Your task to perform on an android device: I want to use the show app to share a madison presentation file with my mother Bianca.Rossi1967@gmail.com
Image 0: 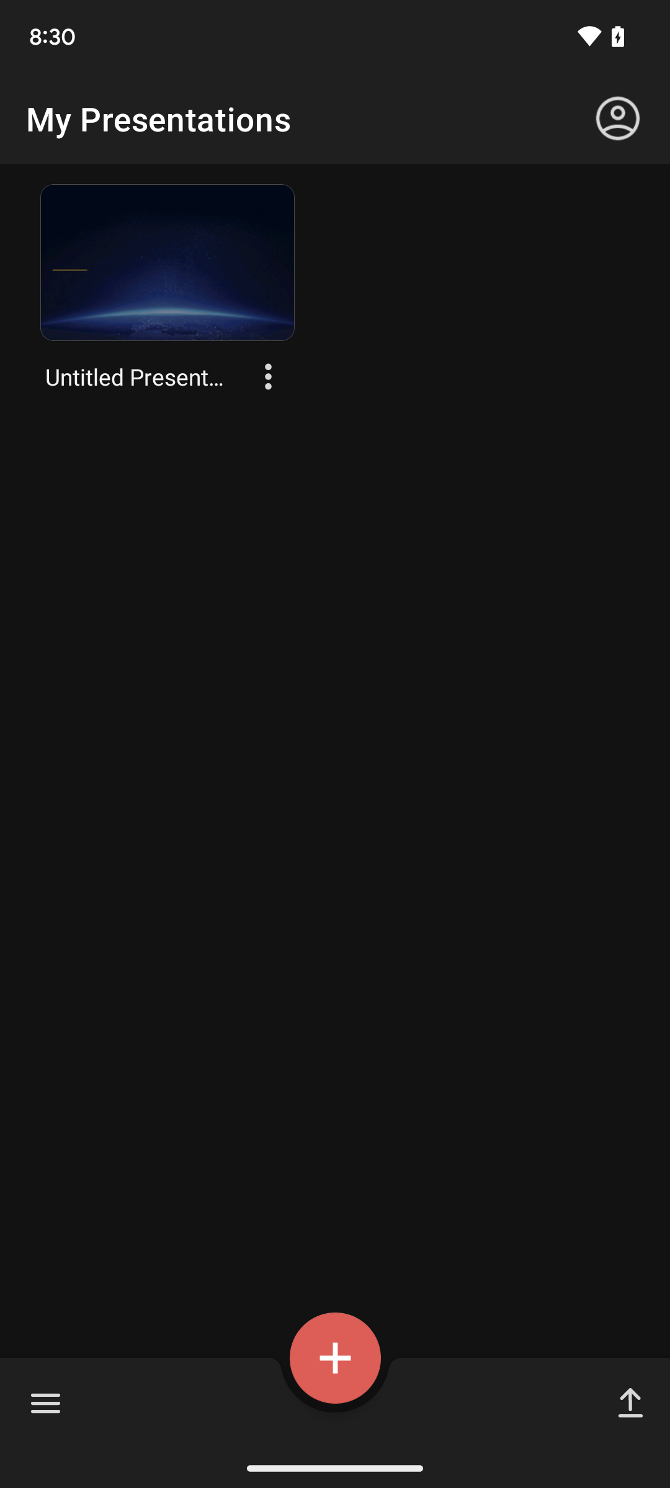
click on the untitled presentation at the upper left side of the screen to share a file
Step 0: click (88, 278)
Image 1: 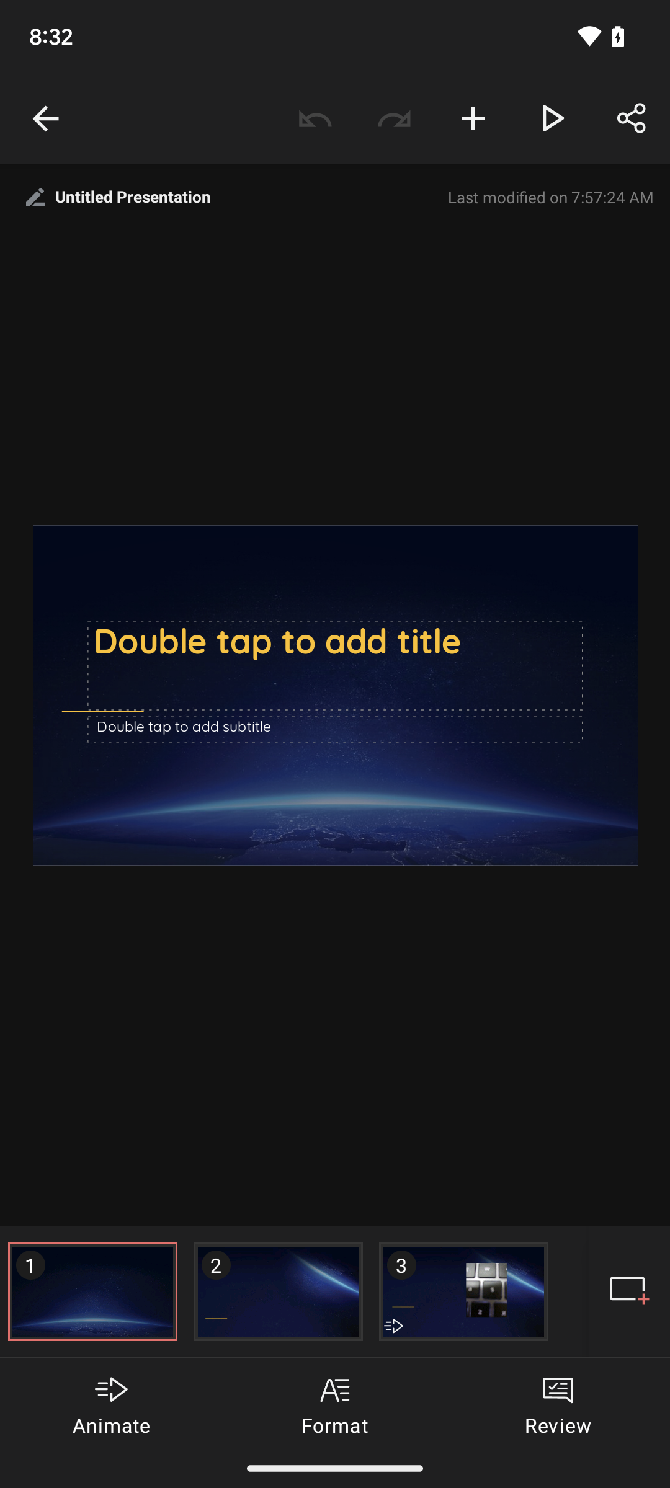
click on share icon at the upper right corner of the screen to send presentation file
Step 1: click (630, 118)
Image 2: 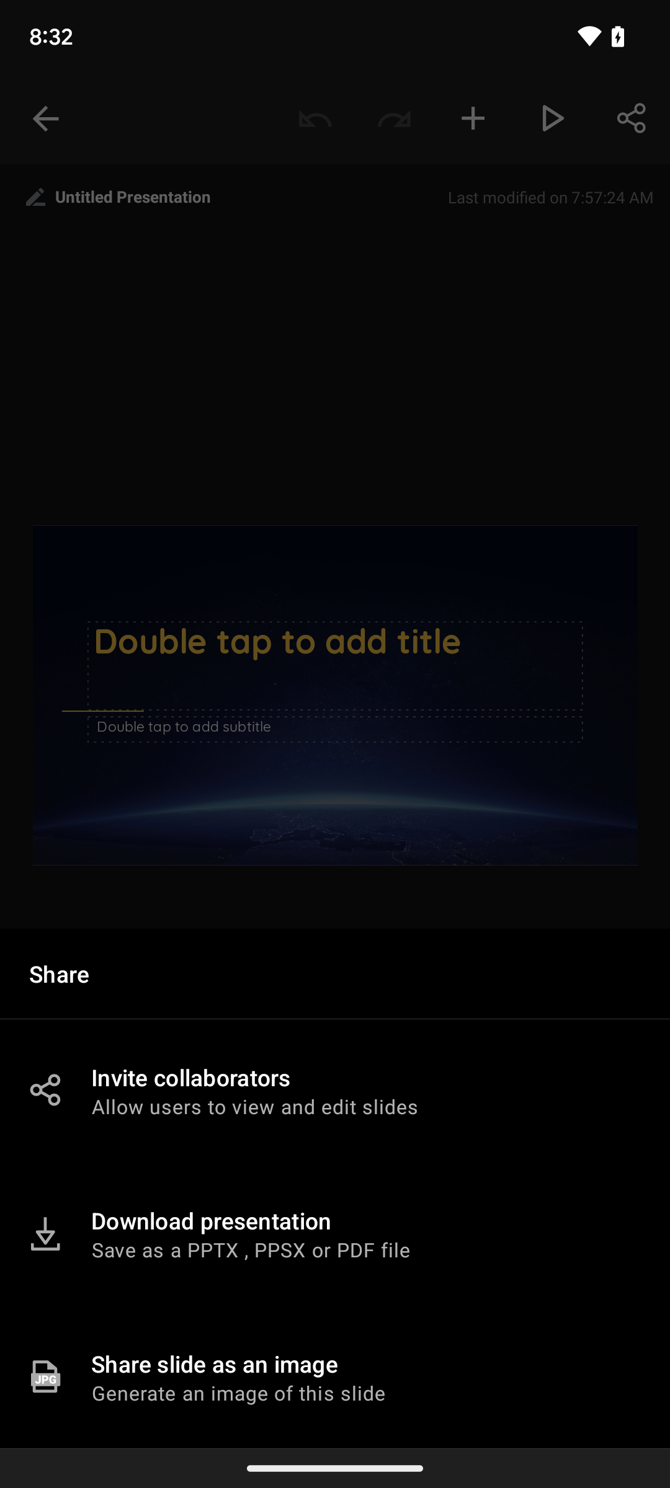
choose download presentation option from pop up window at the bottom of the screen
Step 2: click (251, 1249)
Image 3: 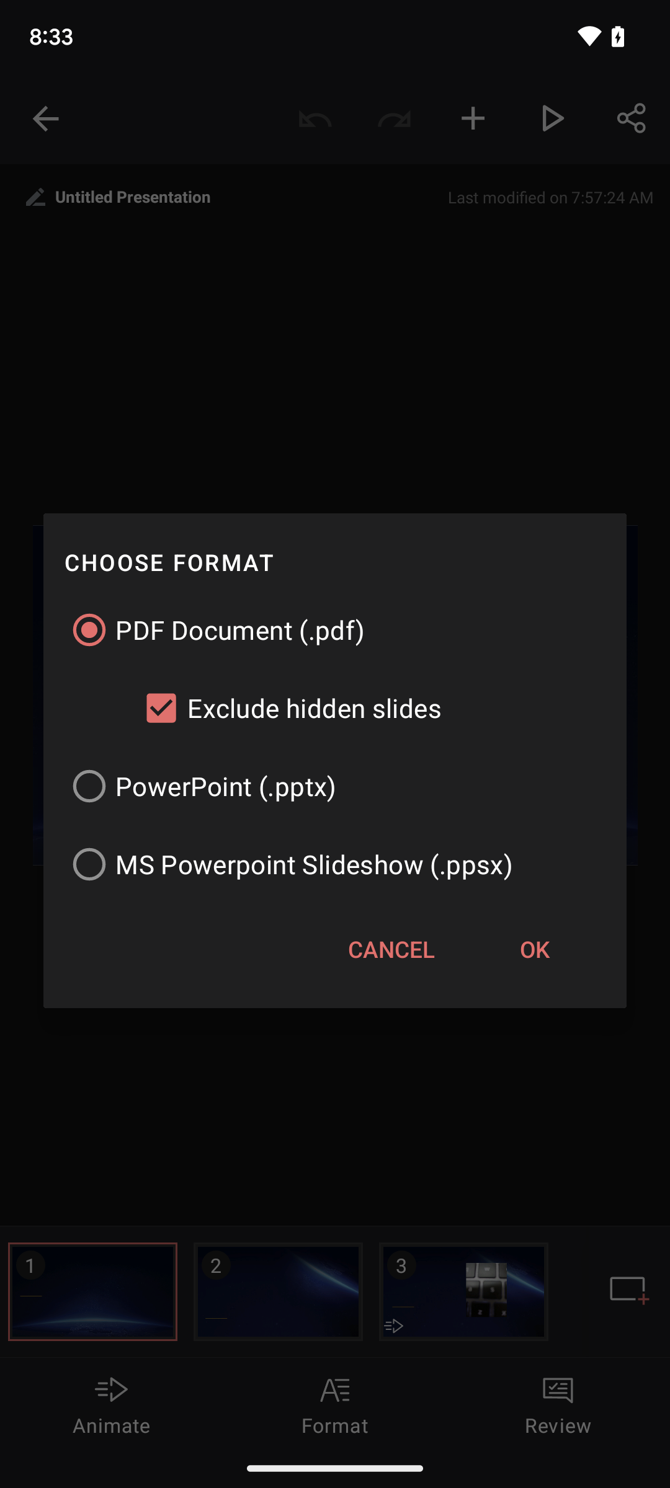
click ok button on the pop up window at the center of the screen 
Step 3: click (535, 949)
Image 4: 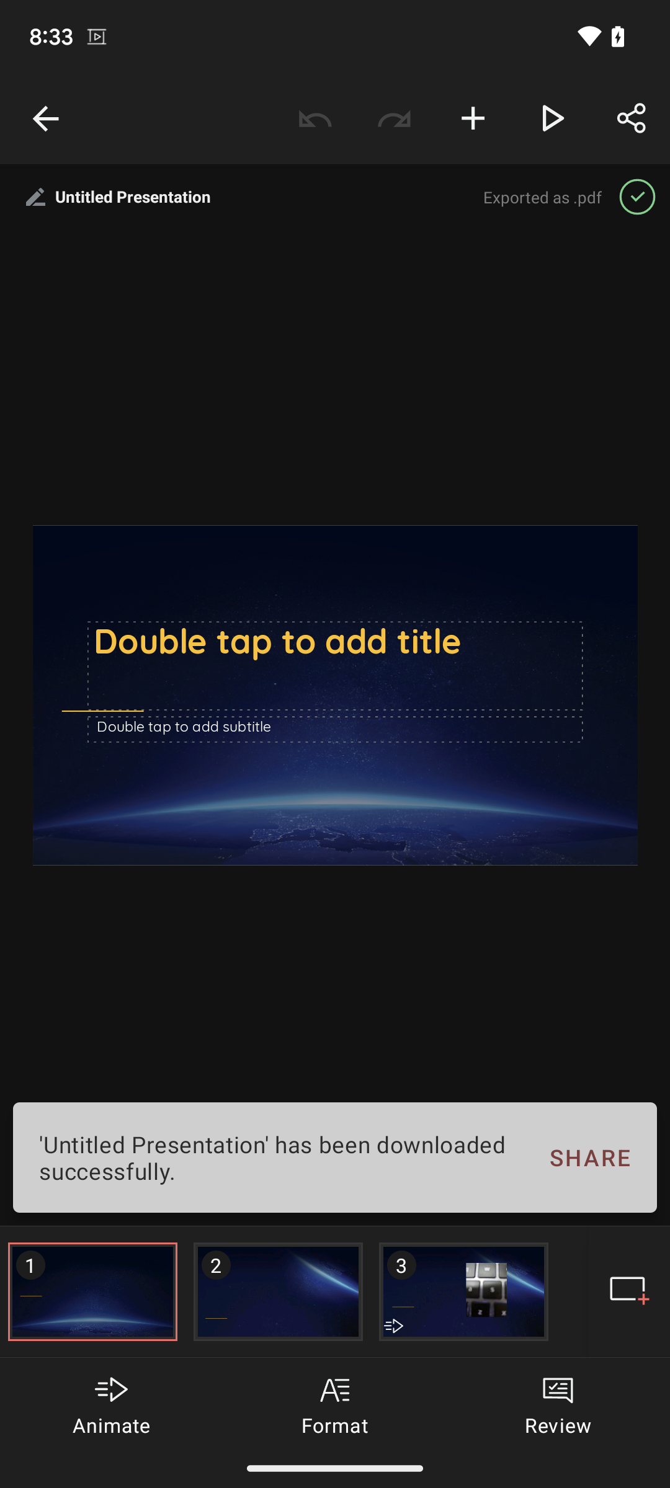
click on share button on pop up at the screen to send a file
Step 4: click (589, 1158)
Image 5: 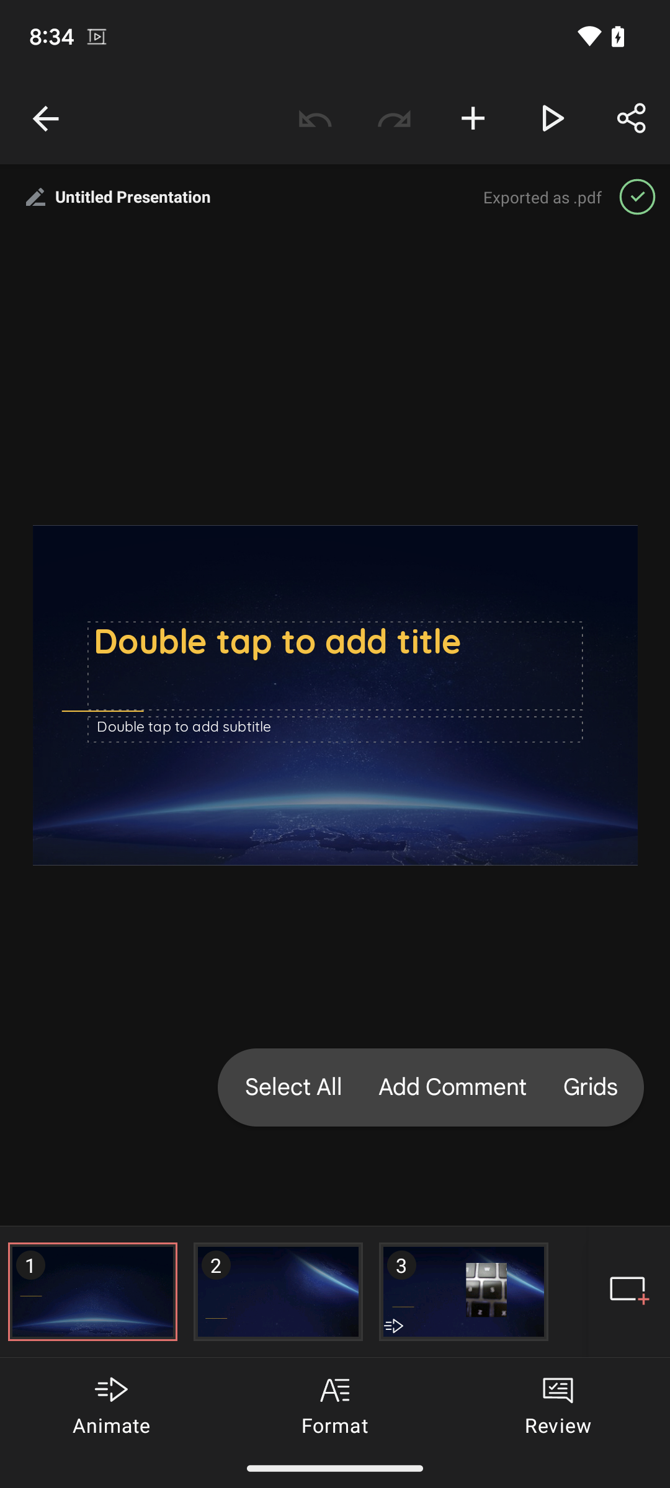
click on share button on pop up at the screen to send a file
Step 5: wait
Image 6: 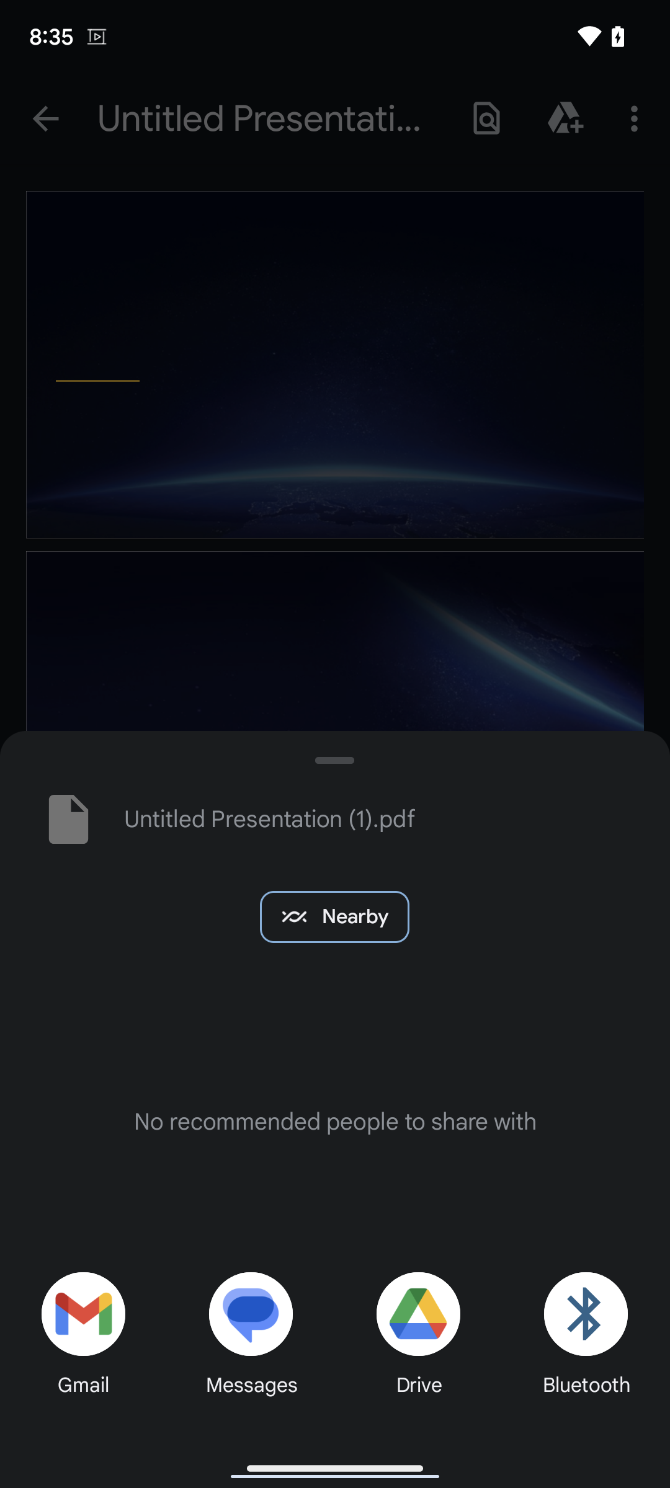
choose  ( gmail )first option from pop up window at the bottom of the screen
Step 6: click (91, 1339)
Image 7: 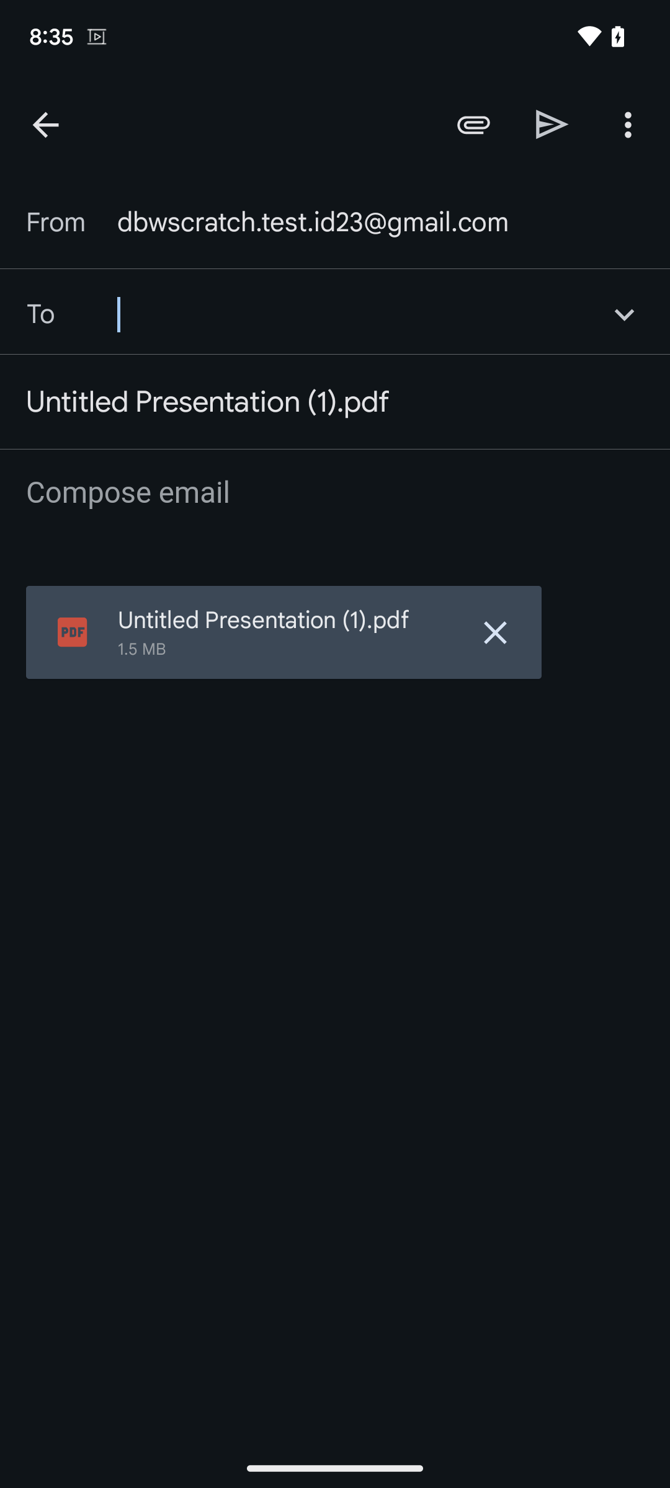
type Bianca.Rossi1967@gmail.com in top second column ( TO ) to share a  presentation file 
Step 7: type "Bianca.Rossi1967@gmail.com"
Image 8: 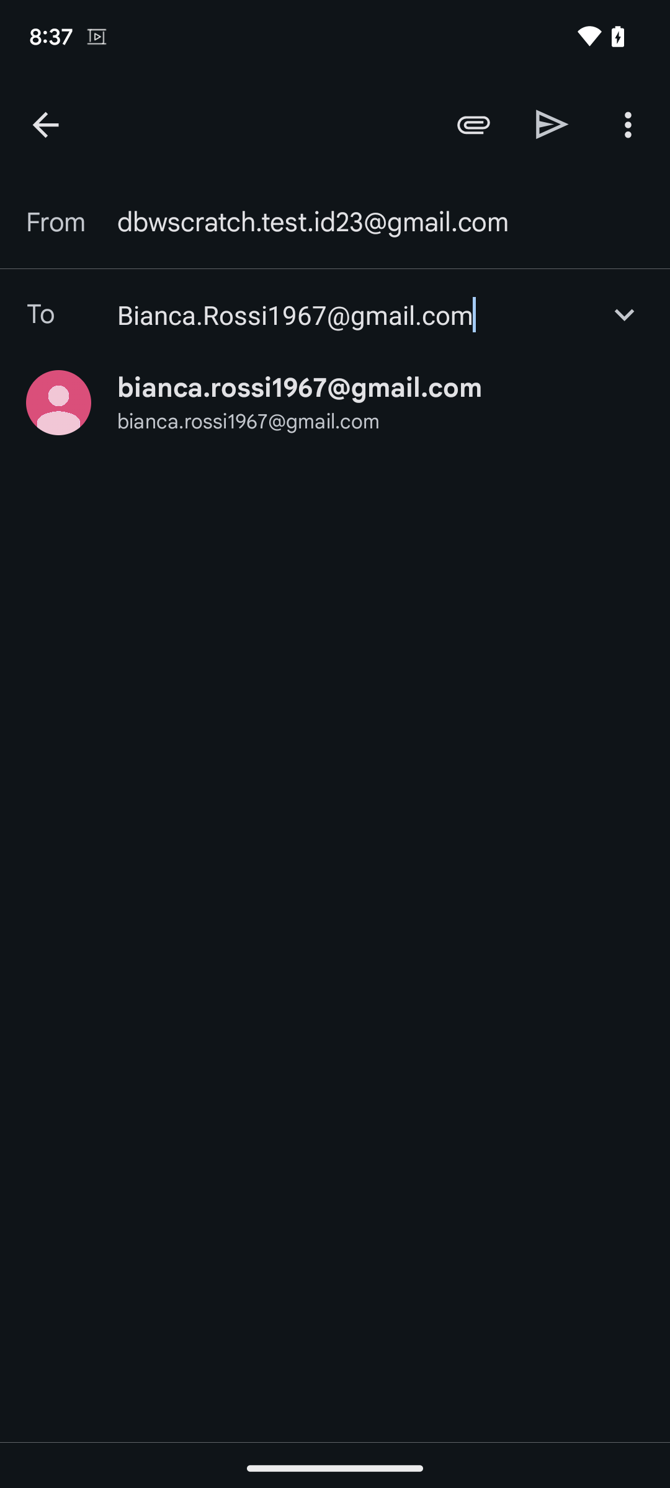
click on send icon at the top of the screen to share a presentation file 
Step 8: click (552, 125)